Your task to perform on an android device: I want to see the toys available on the Amazon app for my son who is two years old.
Image 0: 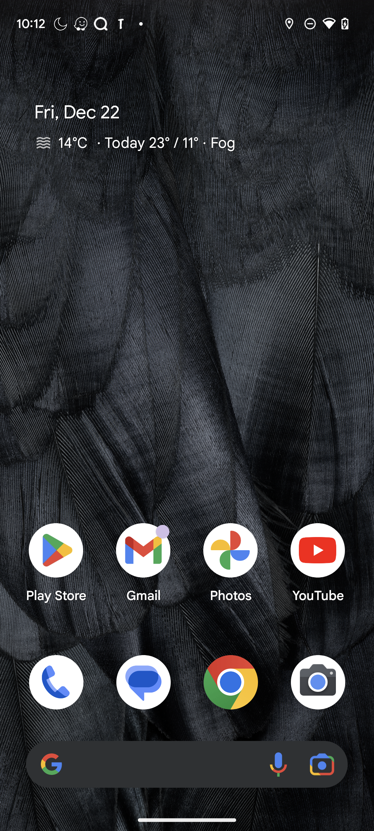
Open the Amazon app.
Step 0: open app "Amazon"
Image 1: 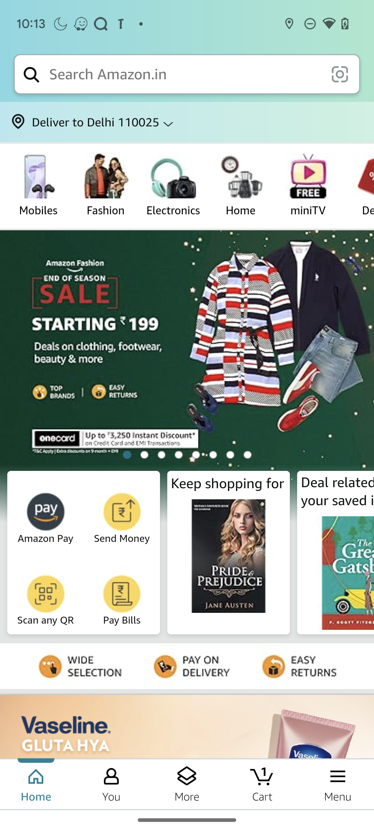
Click on the search icon.
Step 1: click (31, 74)
Image 2: 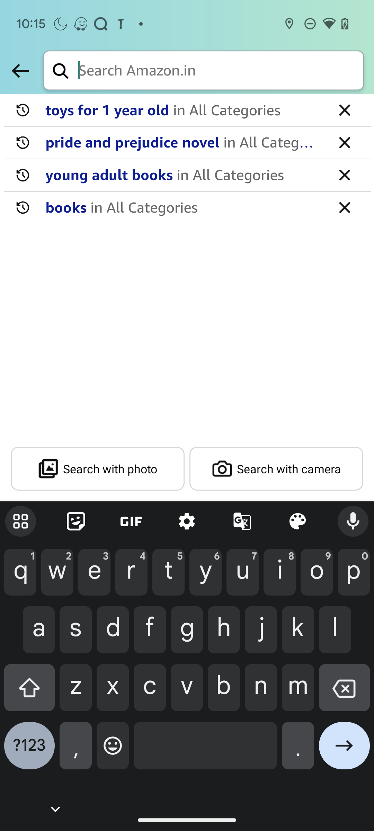
Enter Toys for 2 years old.
Step 2: type "Toys for 2 years old"
Image 4: 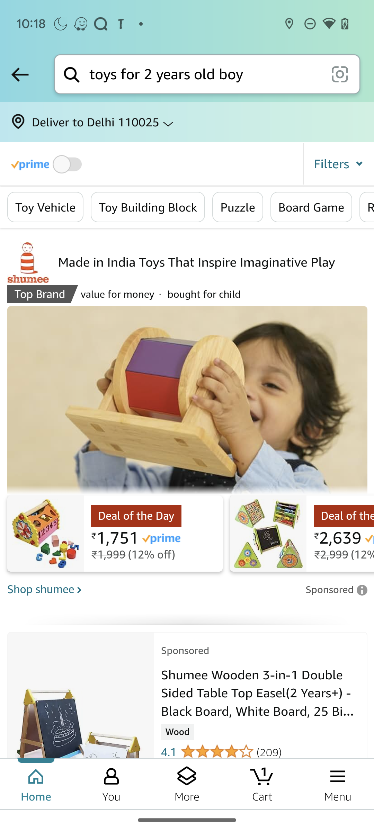
Swipe up to view more options.
Step 4: scroll down
Image 5: 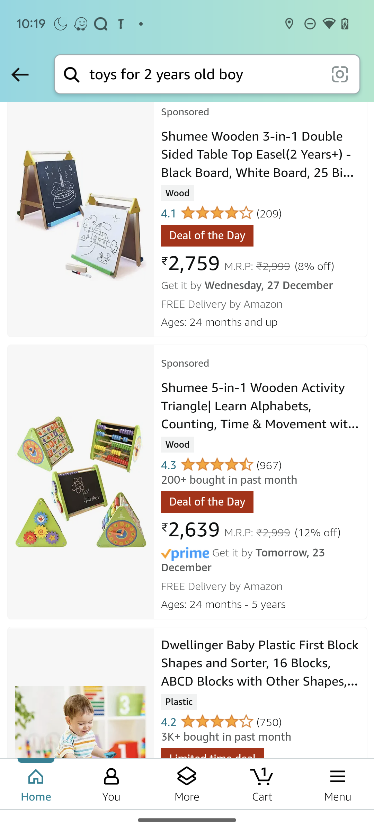
Swipe up to view more options.
Step 5: scroll down